Your task to perform on an android device: Add Avacourt clay court tennis shoes  of size 10 to cart for mom to Adidas app
Image 0: 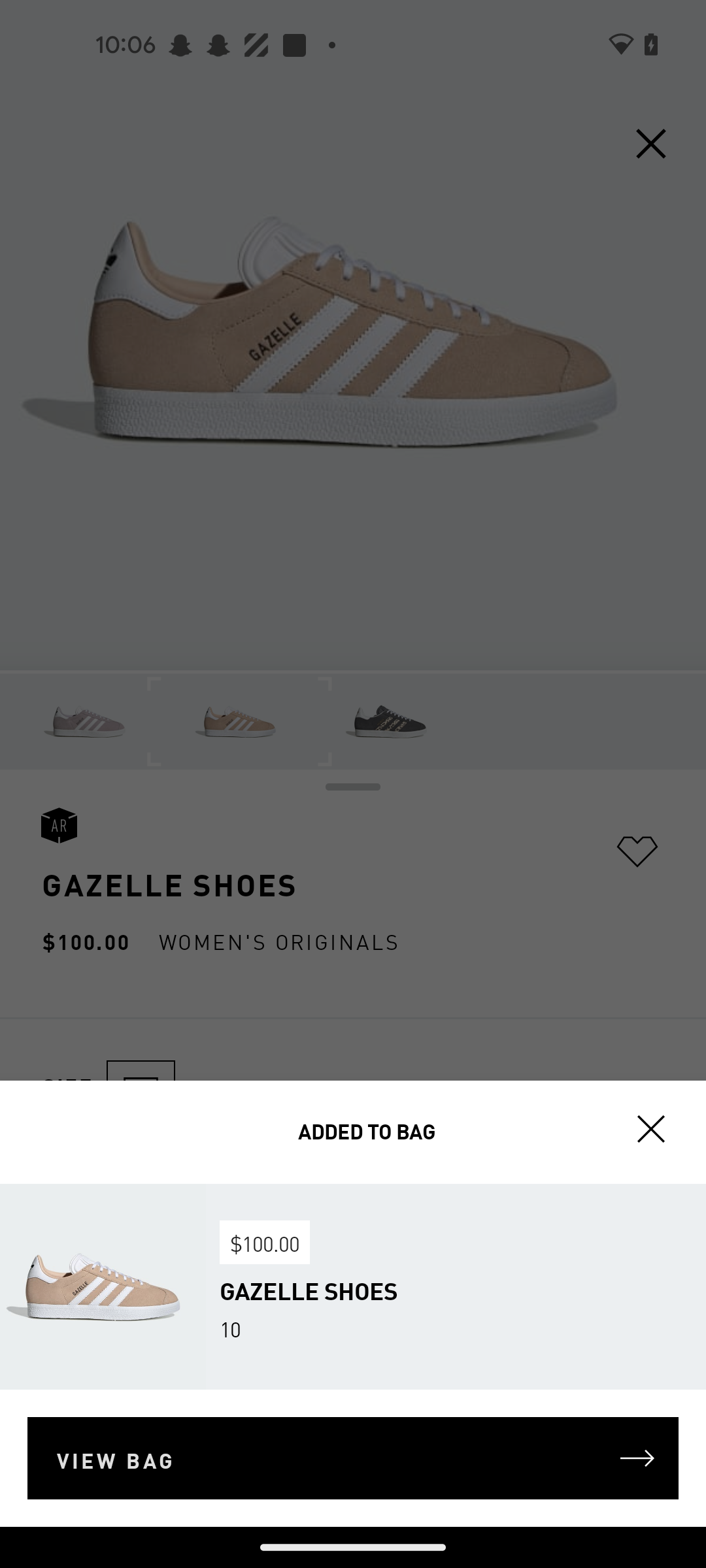
Go back to the previous page 
Step 0: press back button
Image 1: 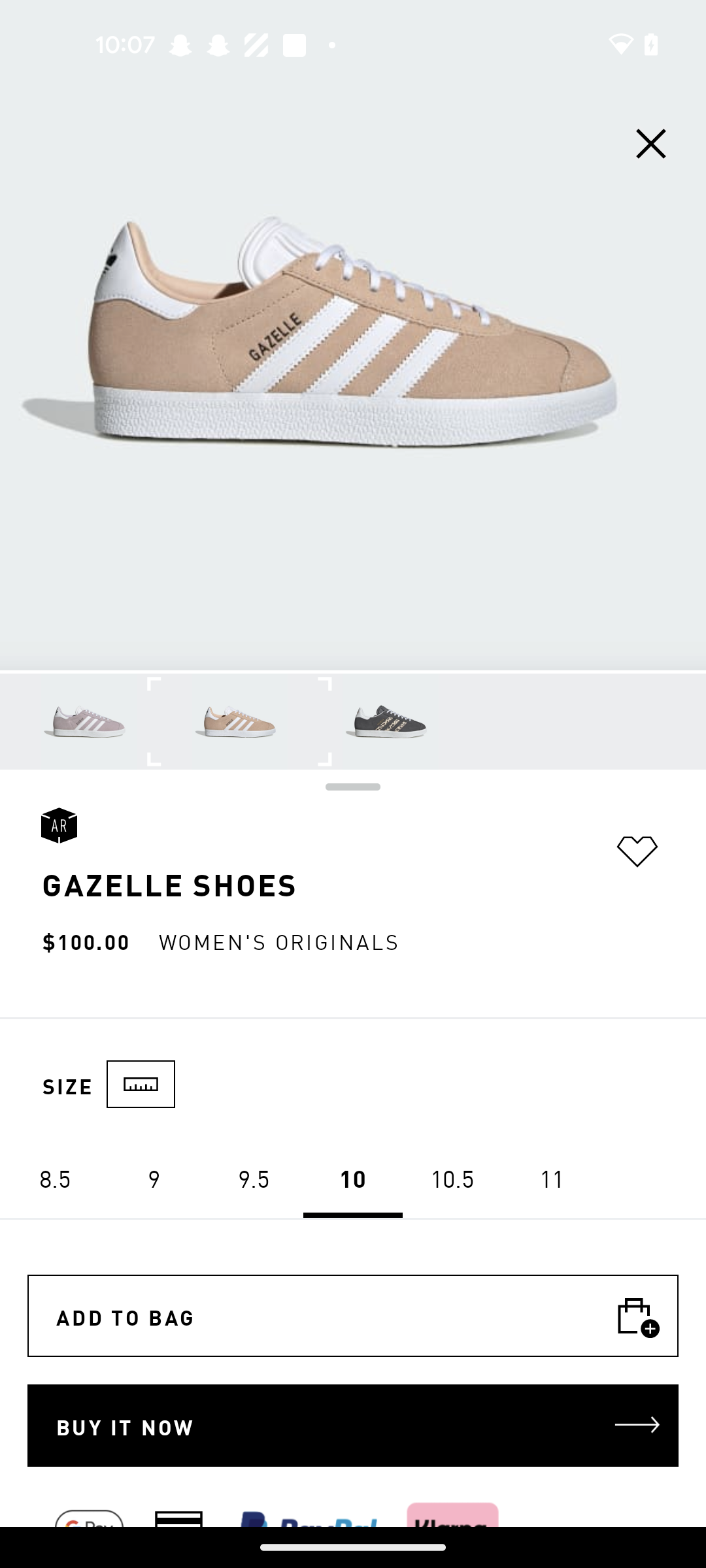
Go back to the previous page 
Step 1: press back button
Image 2: 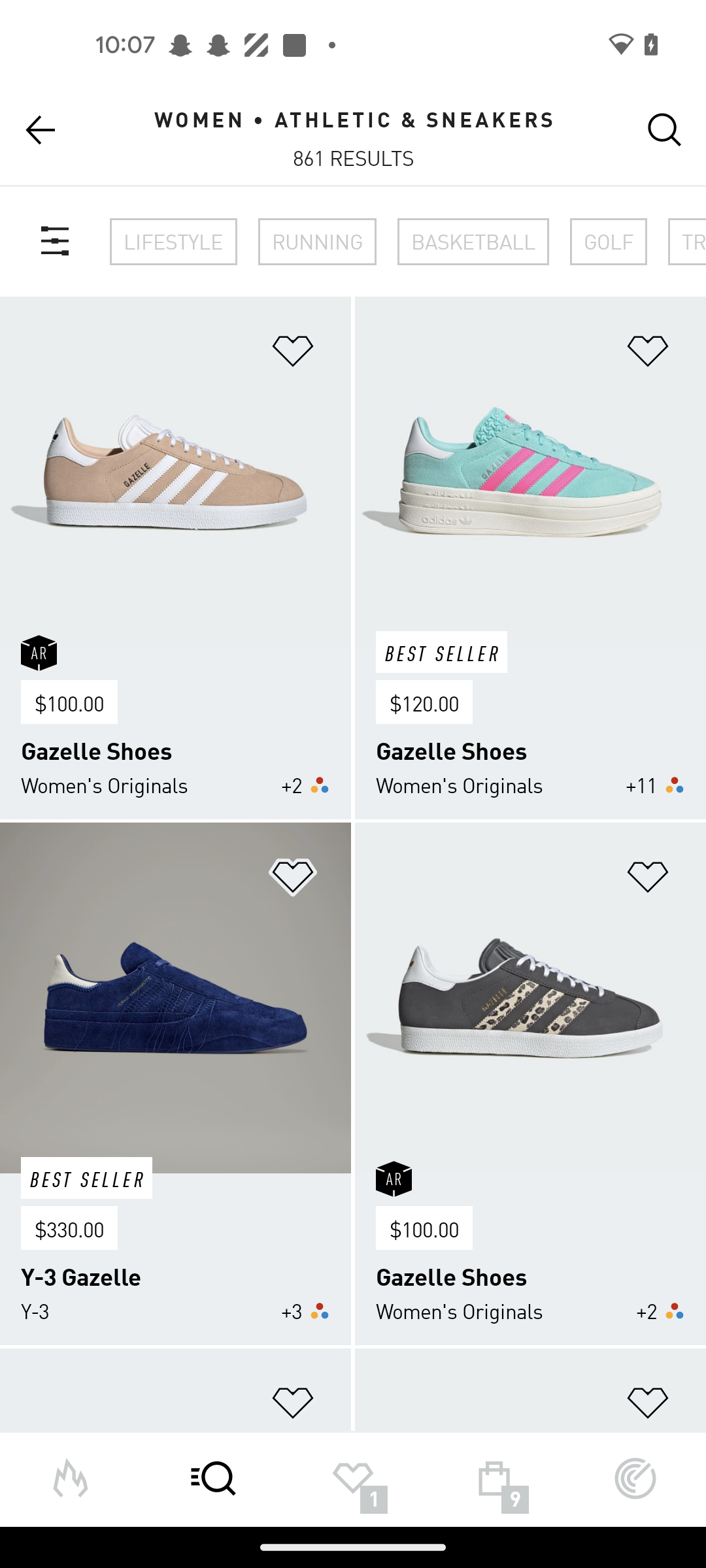
Go back to the previous page 
Step 2: press back button
Image 3: 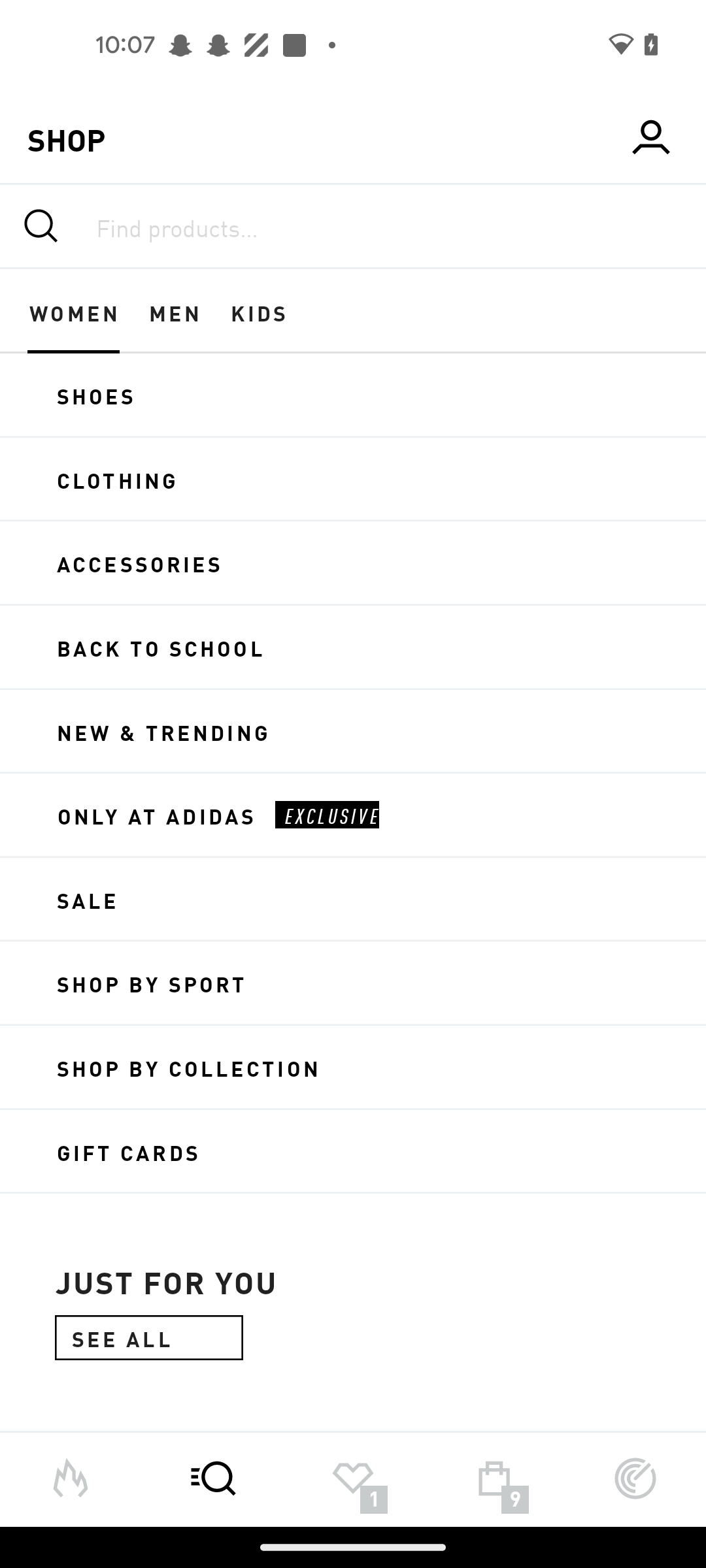
Click on the Shoes option of the screen 
Step 3: click (353, 395)
Image 4: 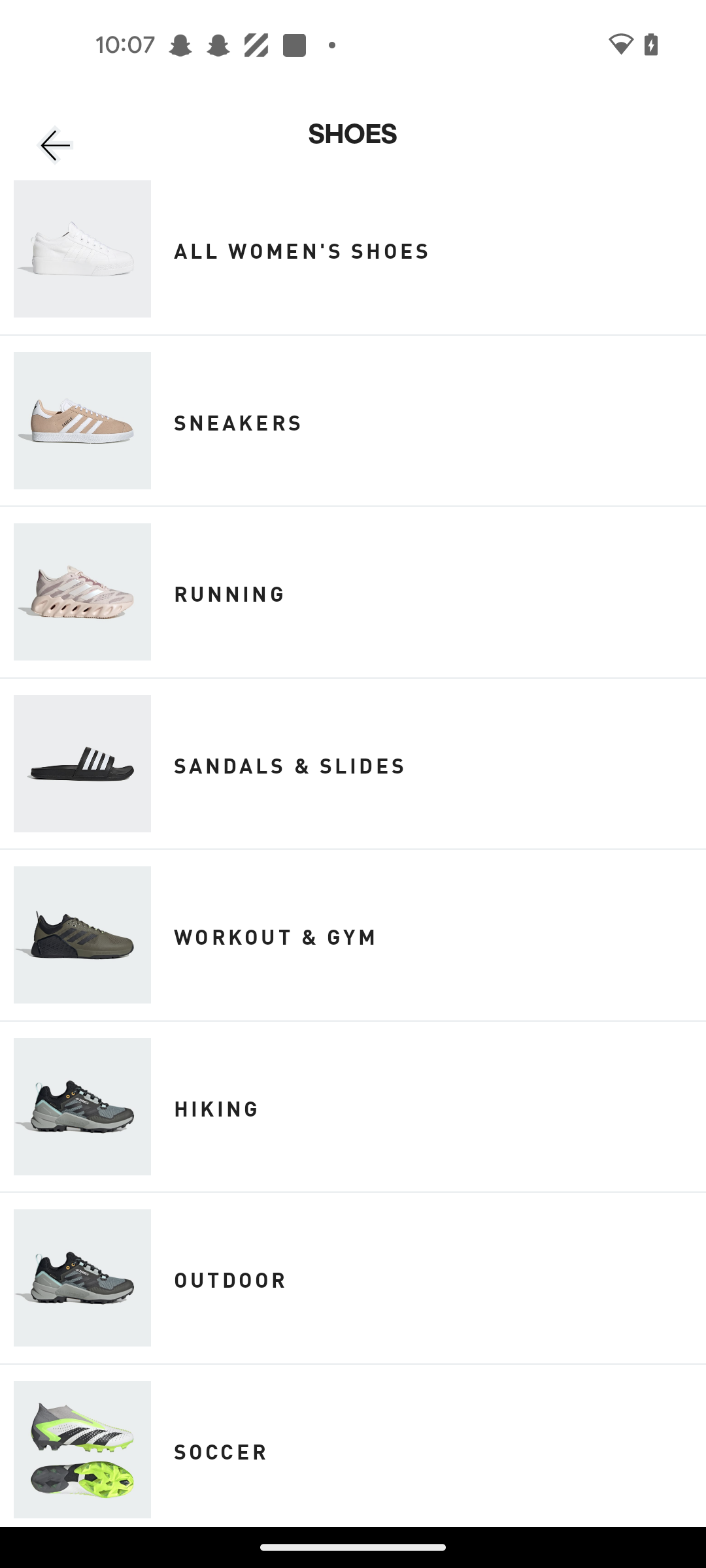
Swipe up
Step 4: scroll down
Image 5: 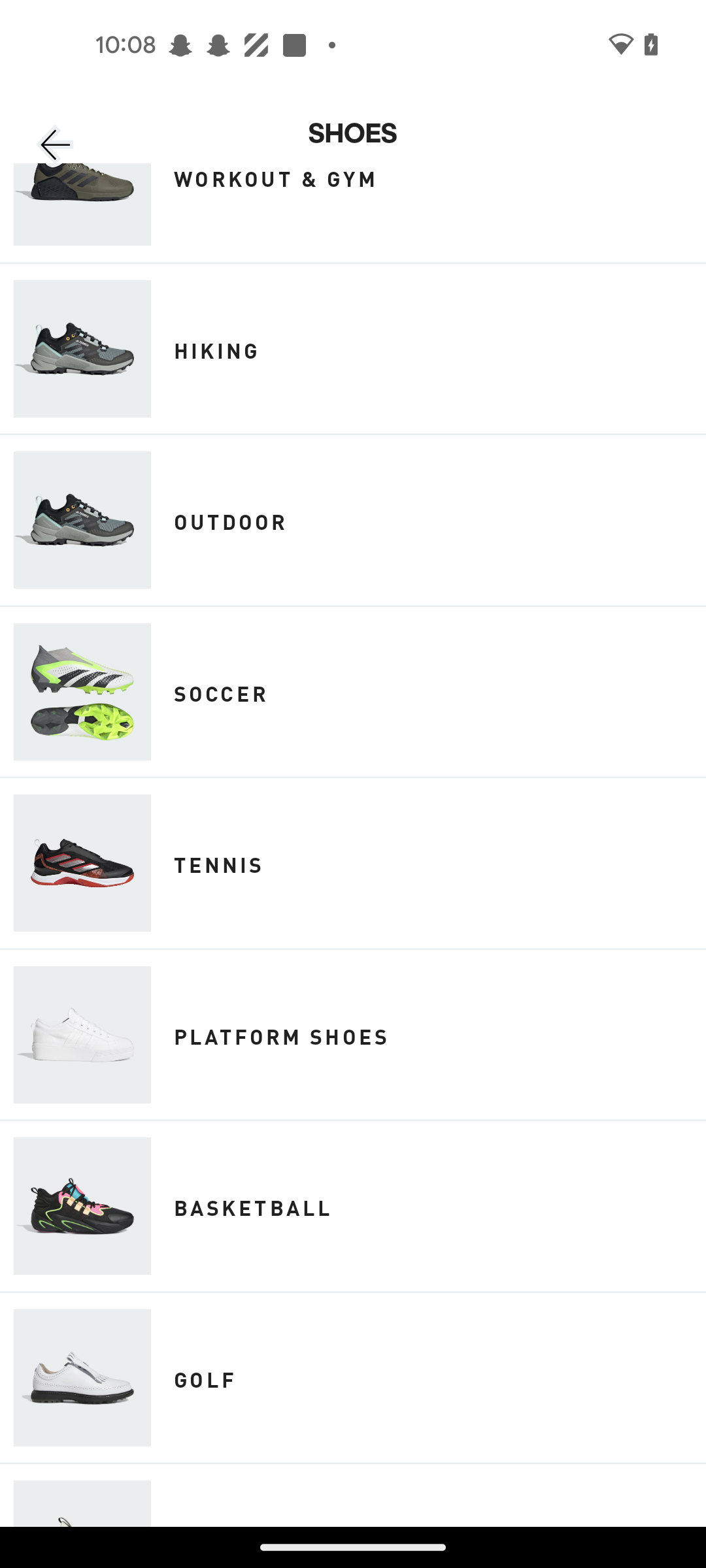
Click on the TENNIS option of the screen  
Step 5: click (353, 864)
Image 6: 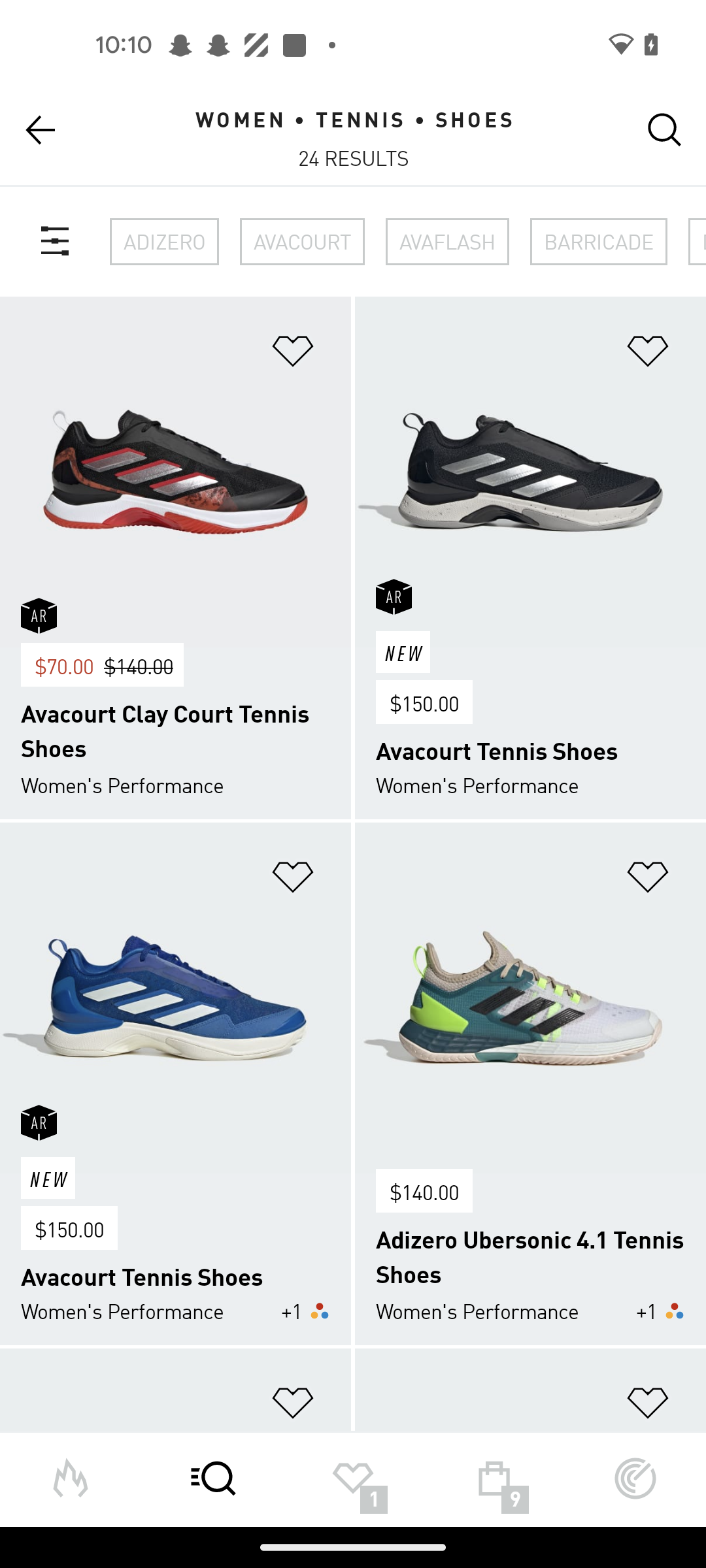
Click on the Avacourt clay court tennis shoes
Step 6: click (175, 472)
Image 7: 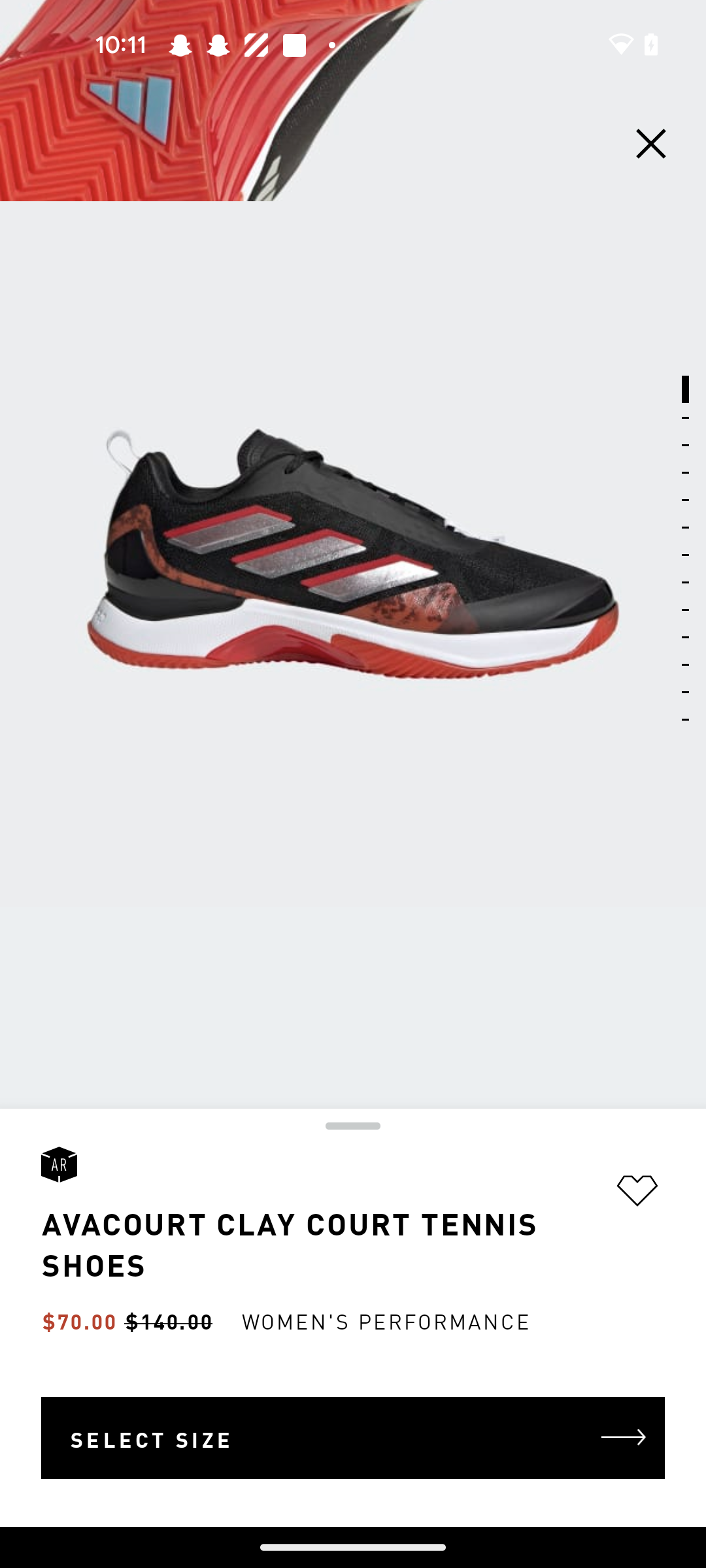
Click on the Select size tab of the screen 
Step 7: click (352, 1437)
Image 8: 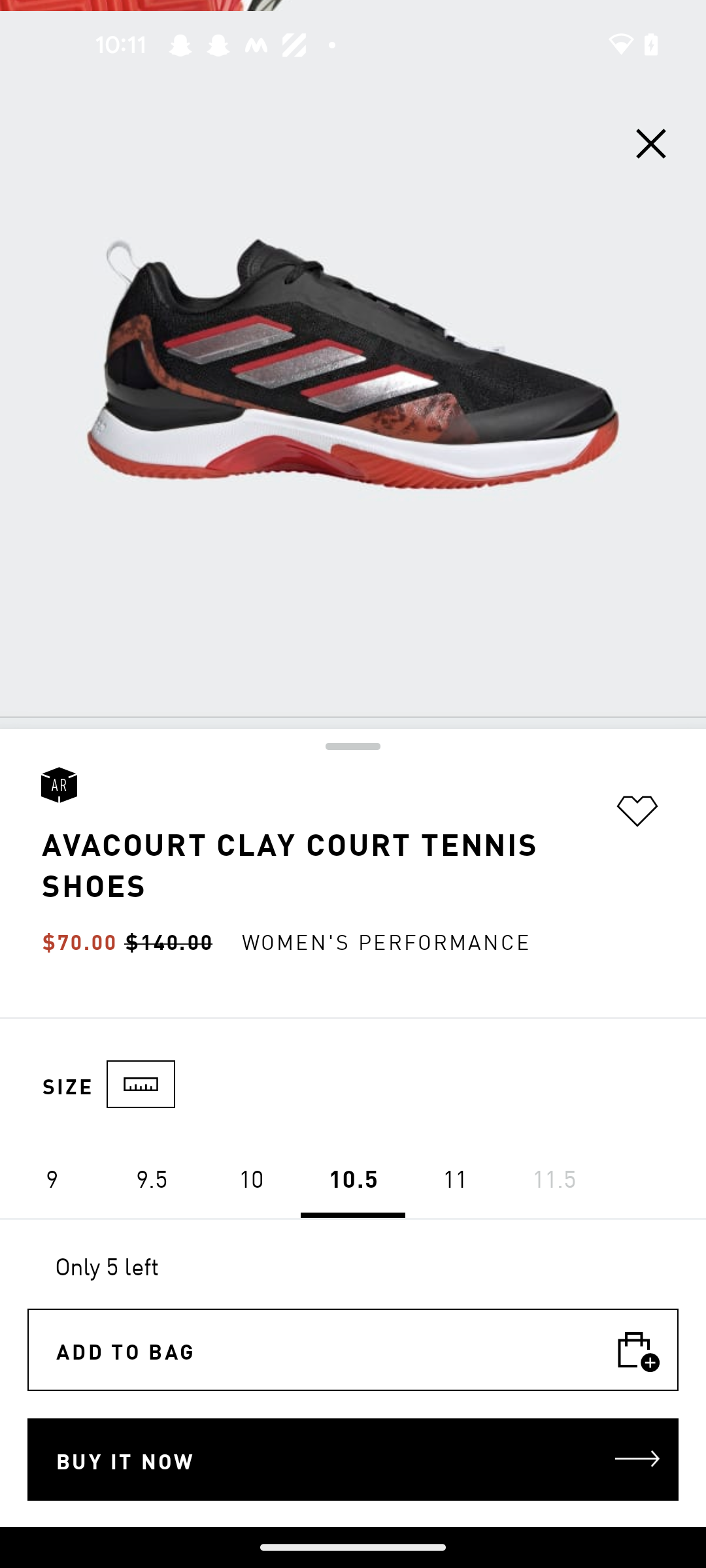
Select the size 10 of the screen 
Step 8: click (250, 1176)